Your task to perform on an android device: Open the TickTick app and apply a filter by date on the  weeding plan  task
Image 0: 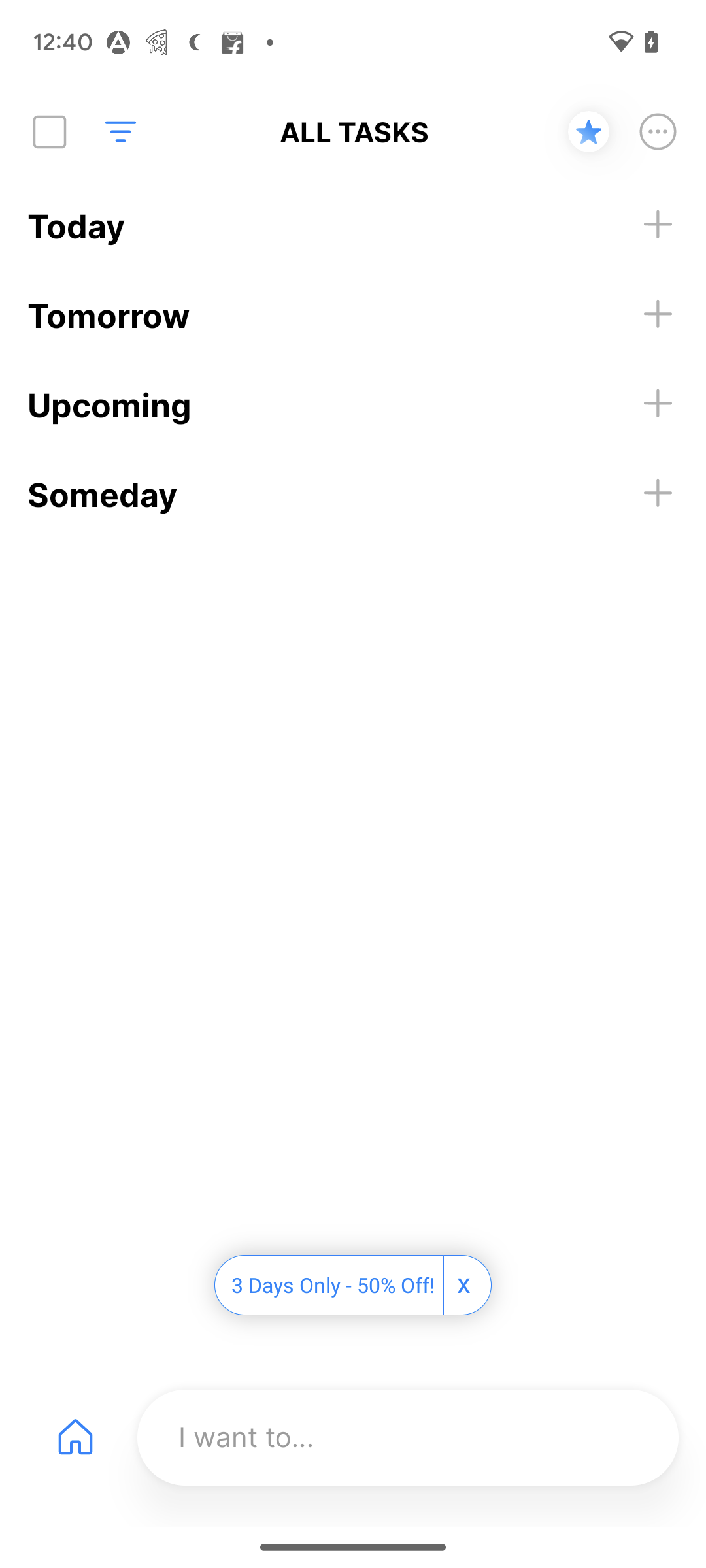
open The TickTick app
Step 0: open app "TickTick"
Image 1: 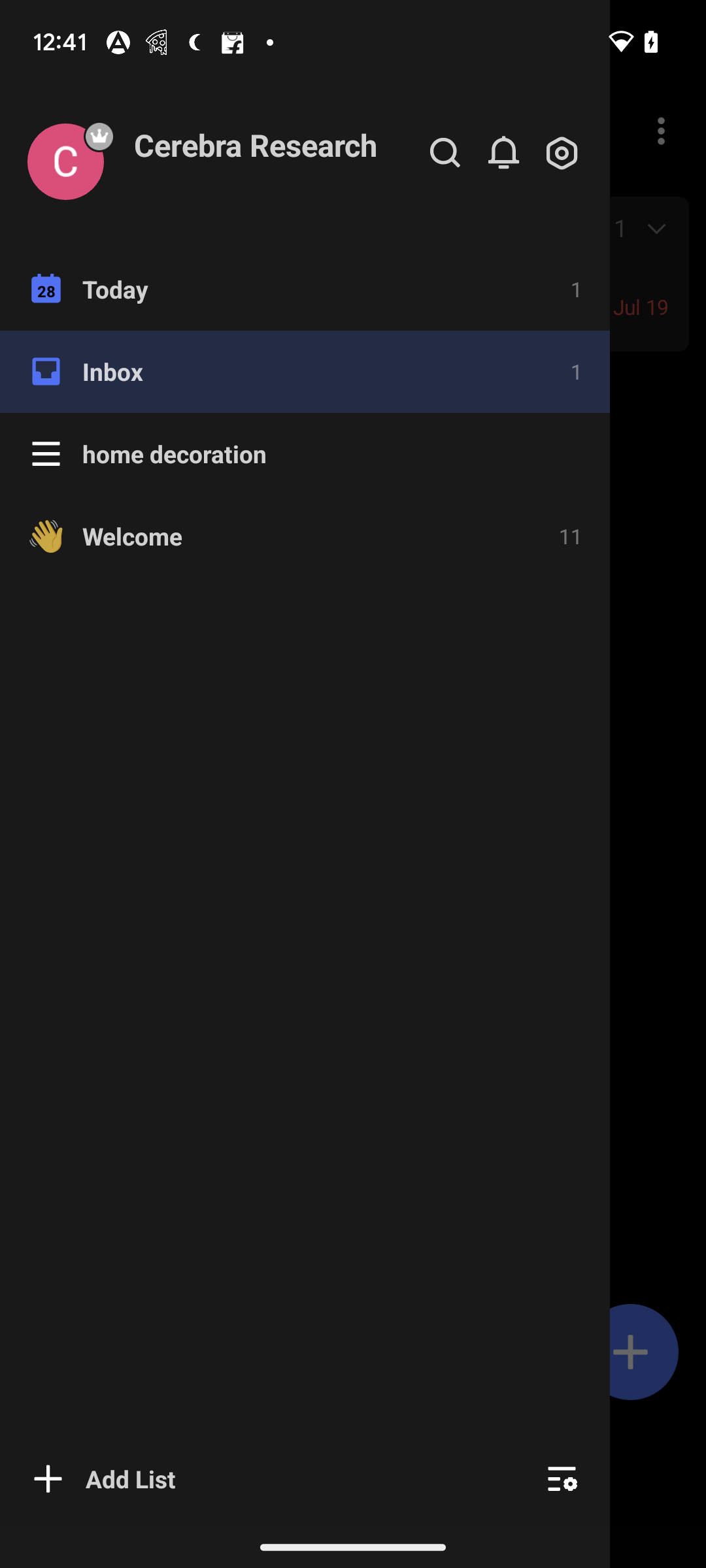
go to the inbox section
Step 1: click (312, 371)
Image 2: 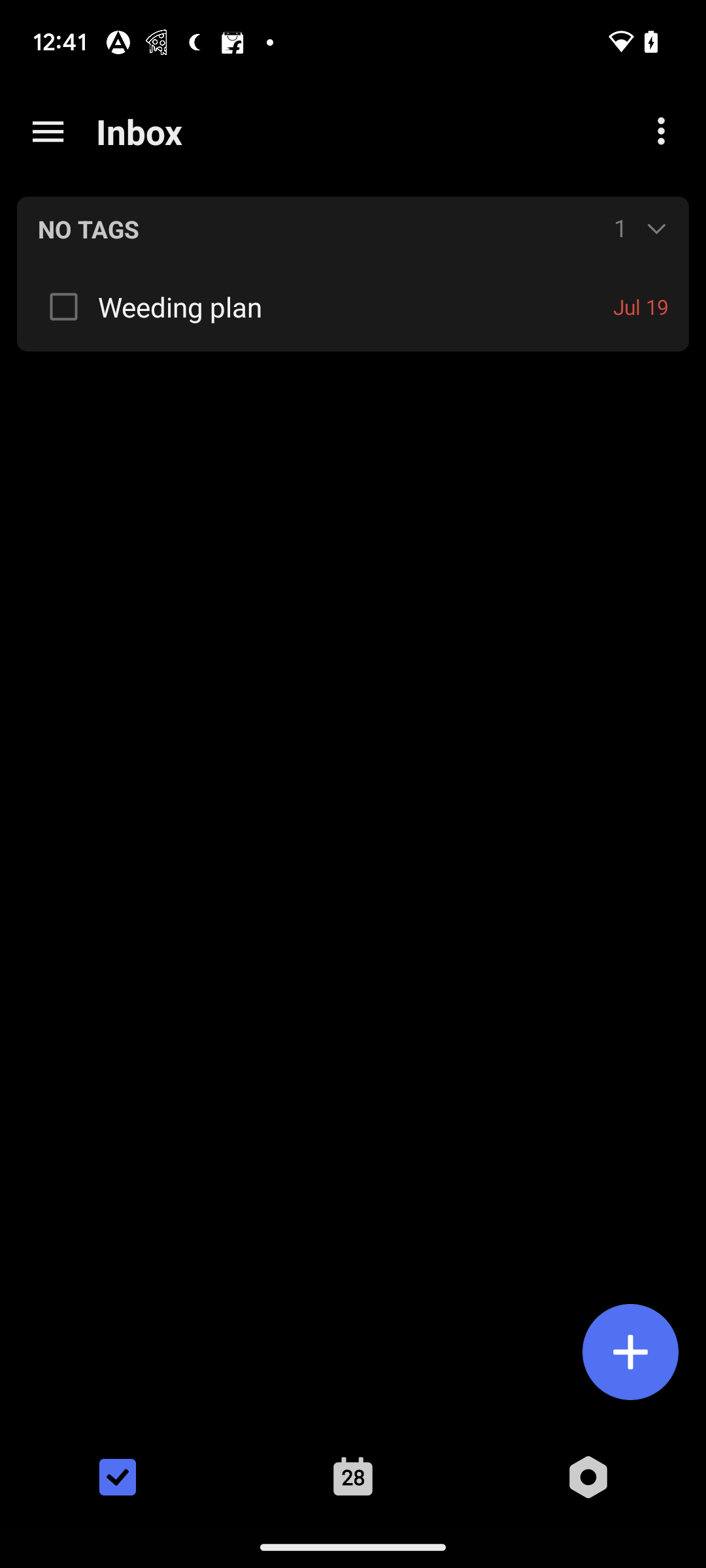
click on the three dots at the top right corner of the screen
Step 2: click (660, 131)
Image 3: 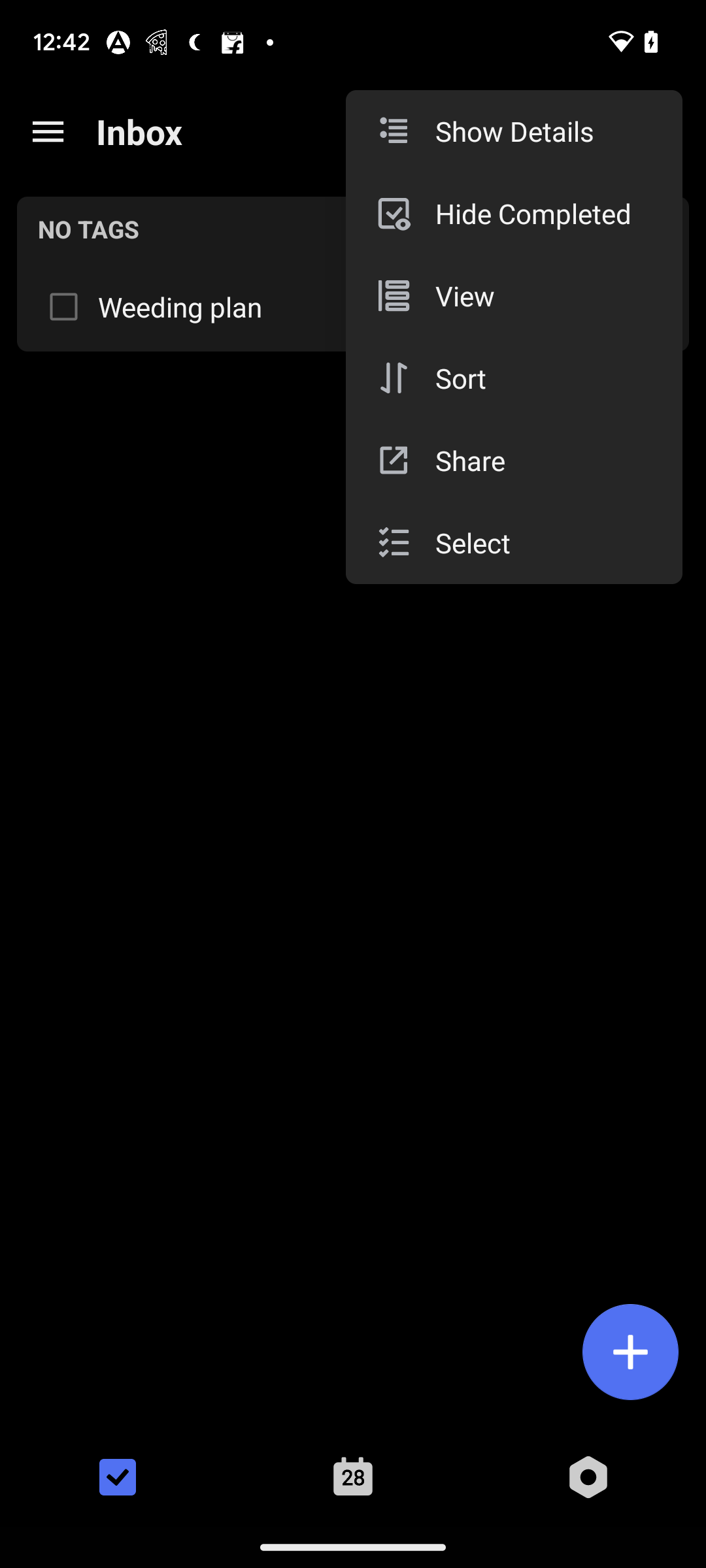
click on the sort option
Step 3: click (545, 378)
Image 4: 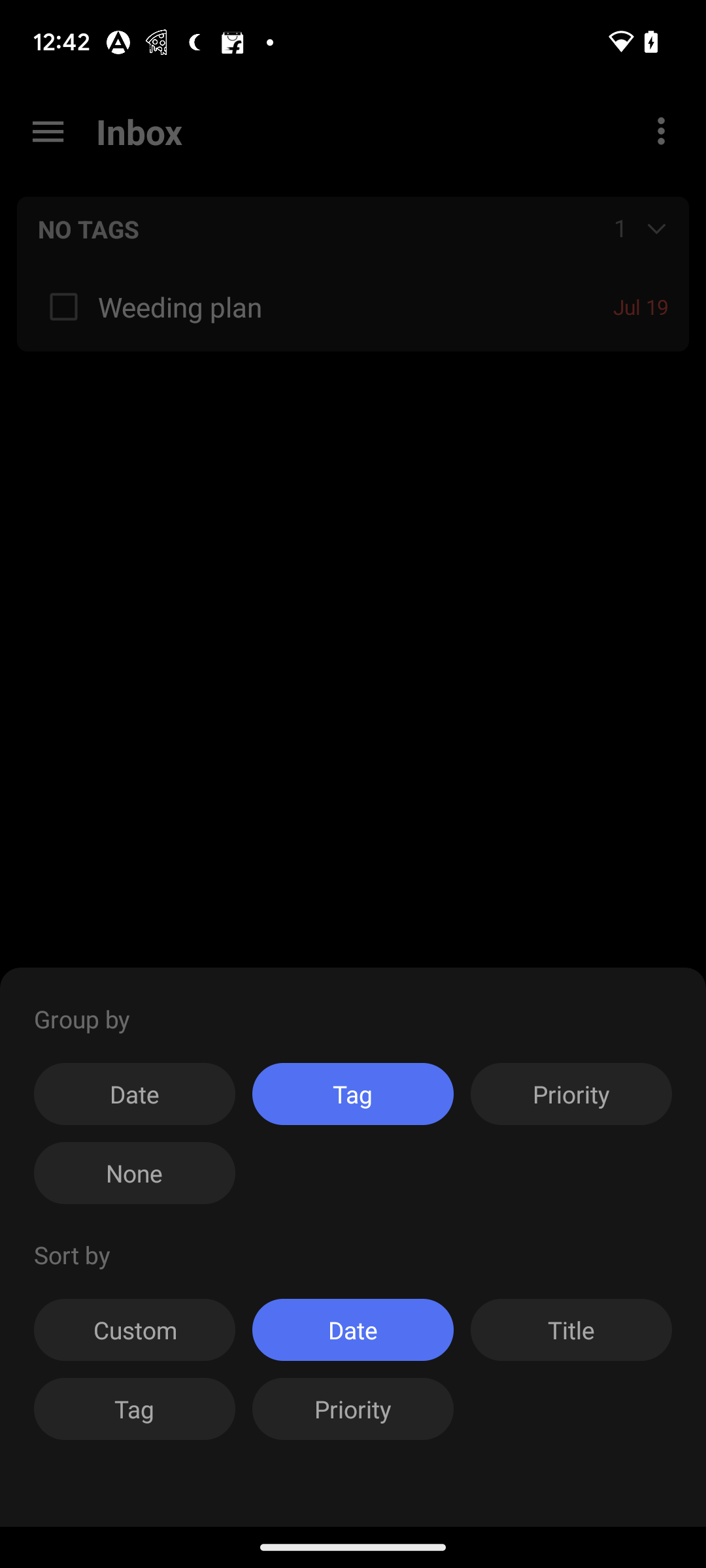
select the date option in the sort by criteria 
Step 4: click (352, 1330)